Your task to perform on an android device: In the Triplt app, I need to plan the Itinerary for the first day so I want to add Helena's Hawaiian Food restaurant for Jan. 24, 2024 at 6:00 PM.
Image 0: 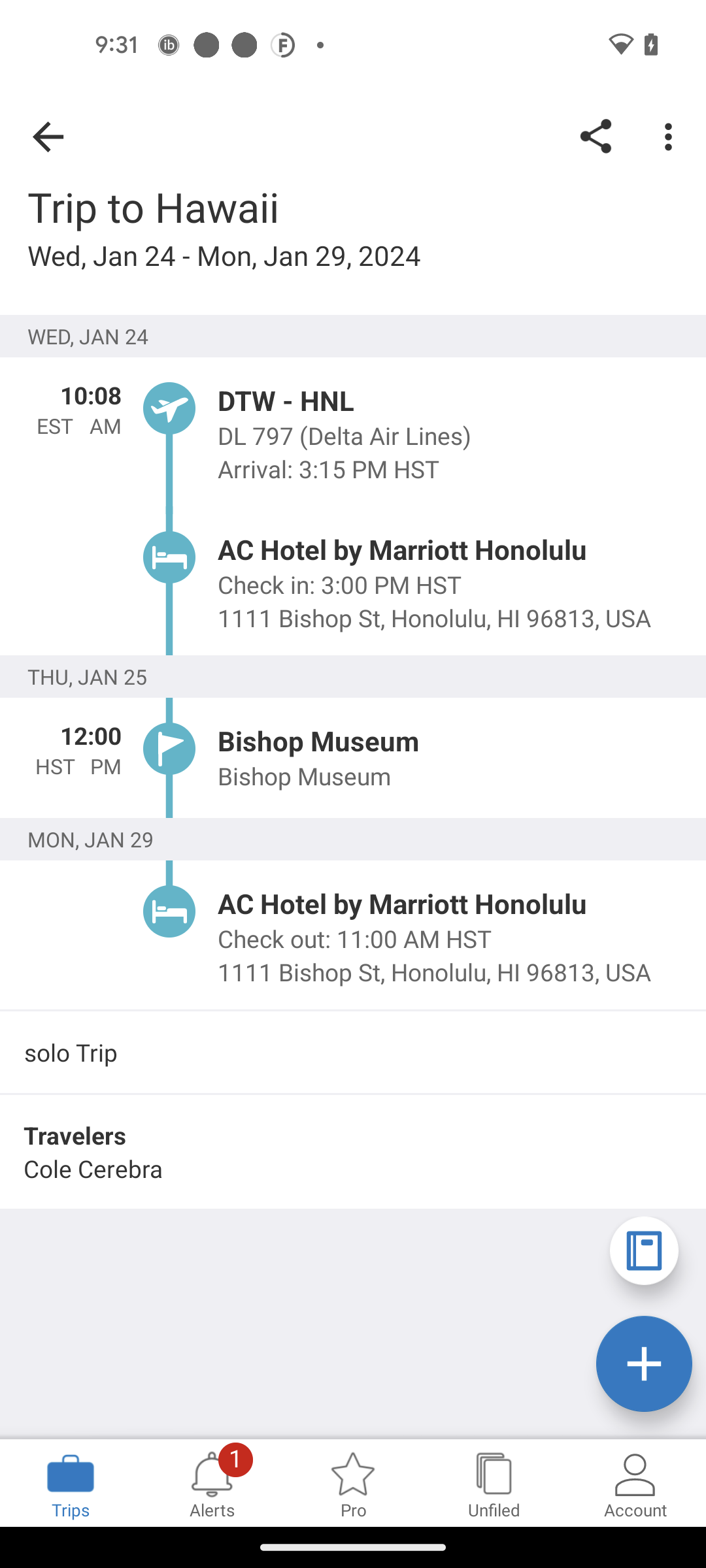
Click on the Plus icon
Step 0: click (644, 1364)
Image 1: 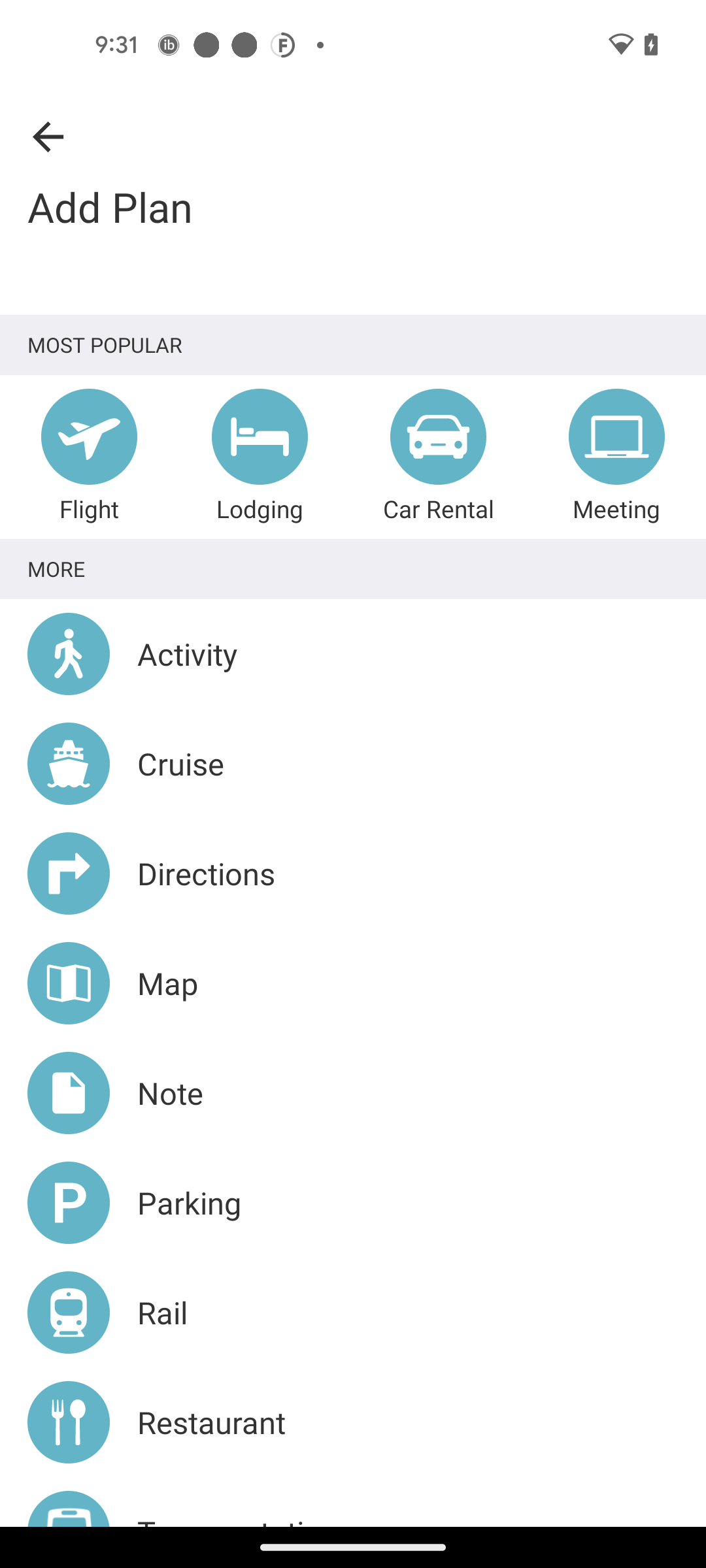
Go to the Restaurant section
Step 1: click (211, 1422)
Image 2: 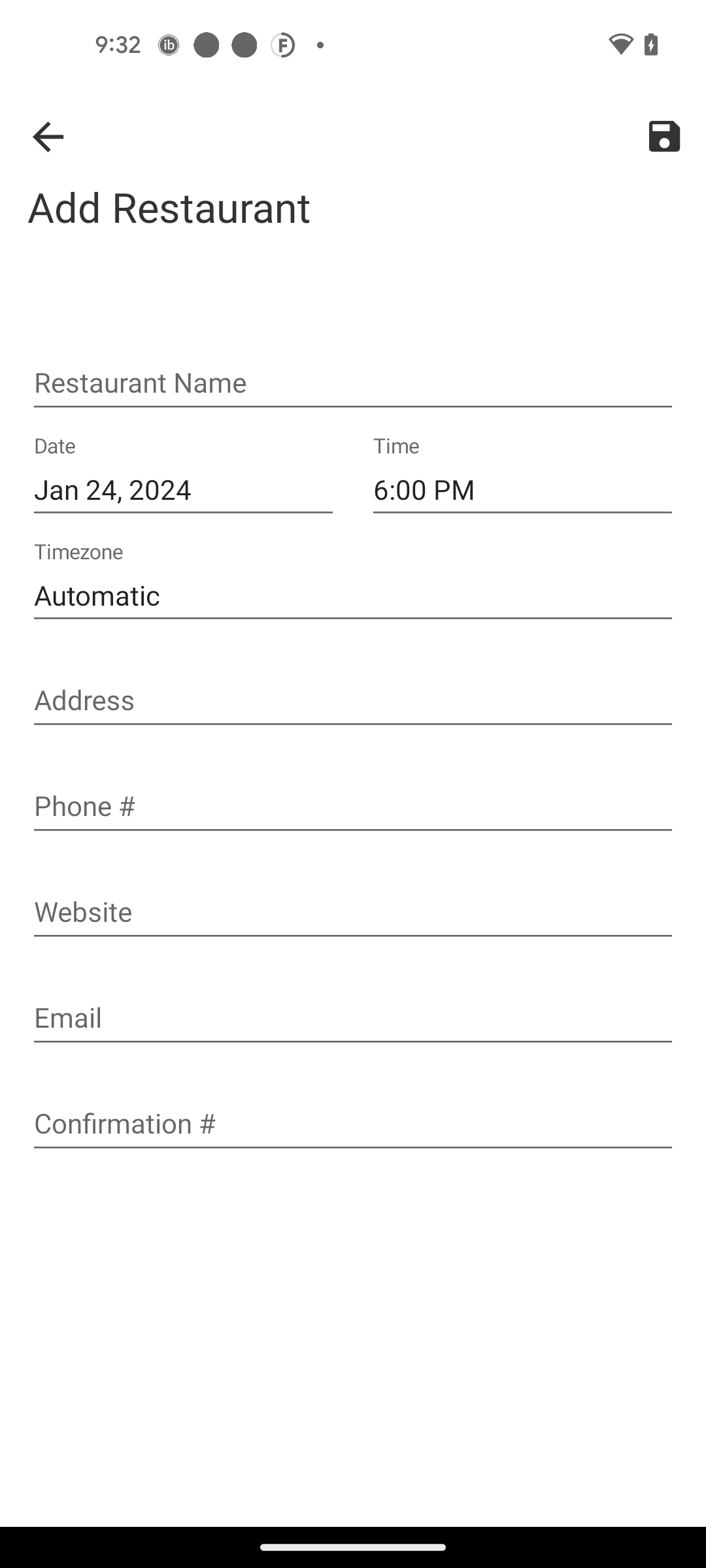
Click the Restaurant Name text bar
Step 2: click (353, 384)
Image 3: 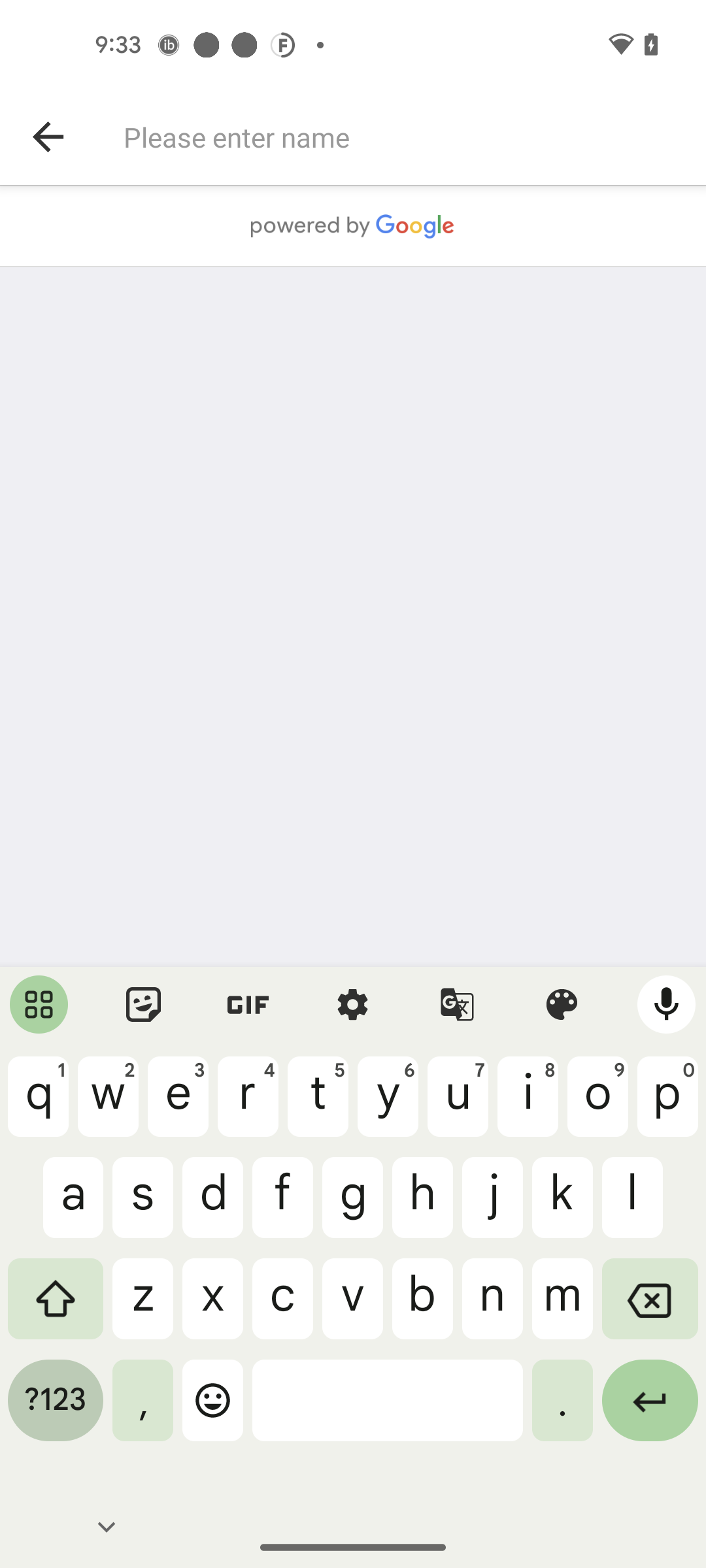
Enter the restaurant name Helena's Hawaiian Food
Step 3: type "Helena's Hawaiian Food"
Image 4: 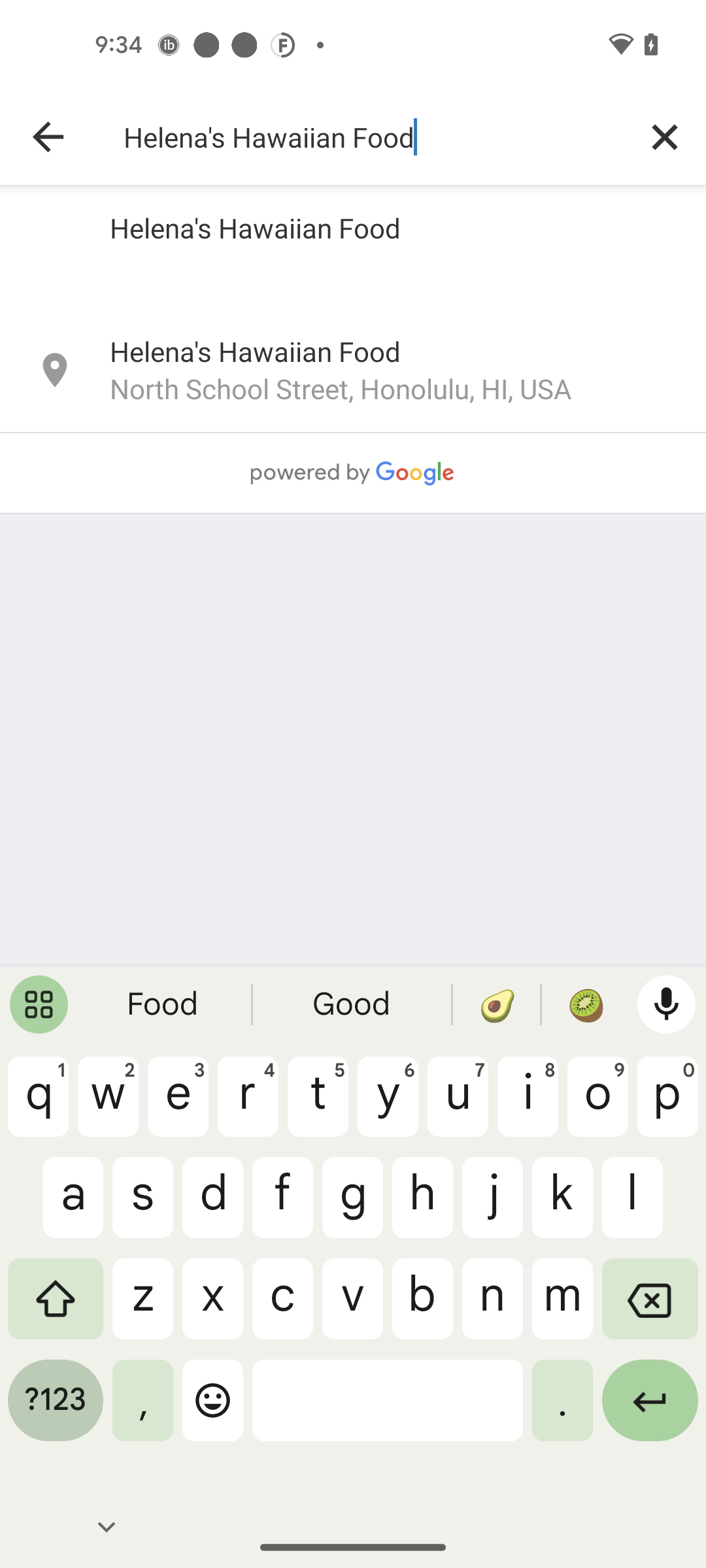
Click on the first search result
Step 4: click (255, 351)
Image 5: 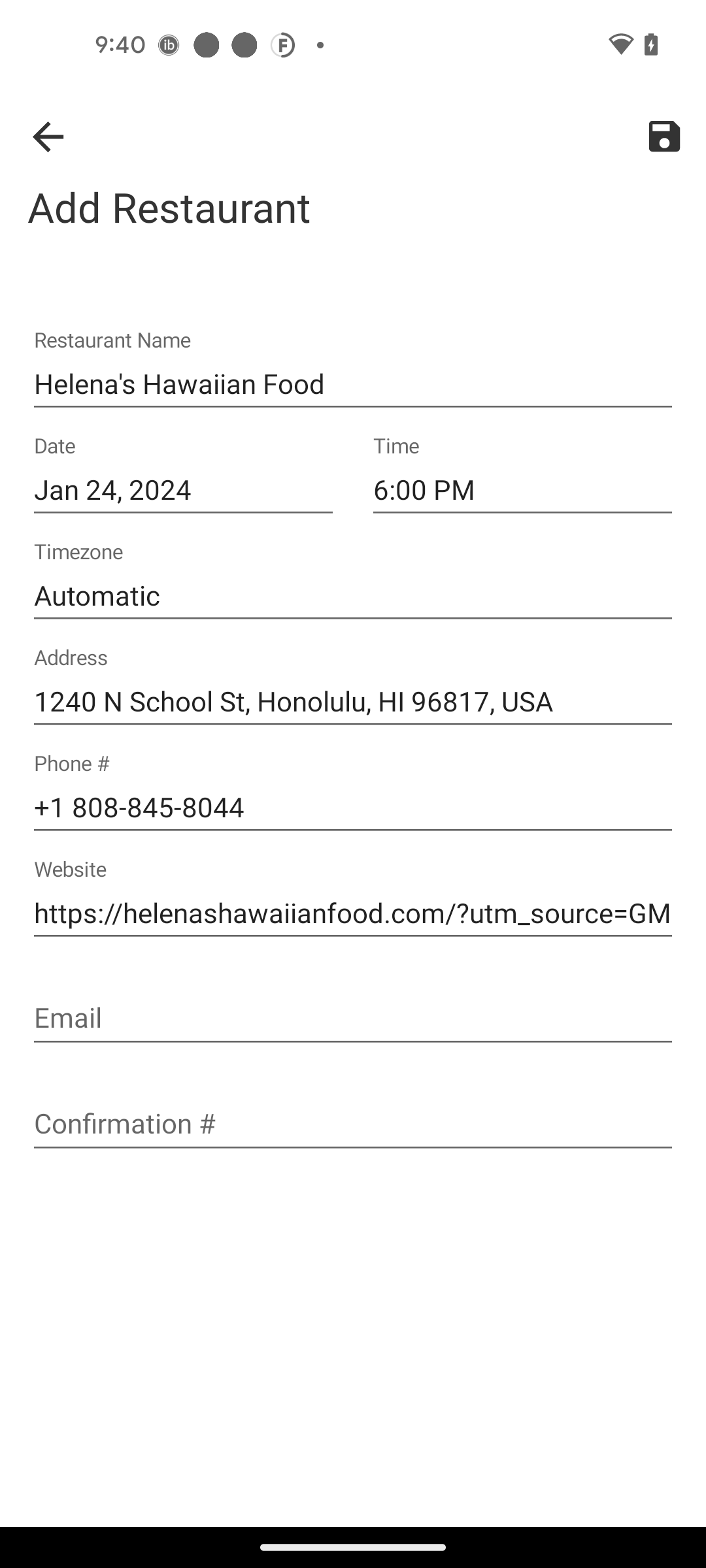
Click on the save icon at the top right corner of the screen
Step 5: click (664, 137)
Image 6: 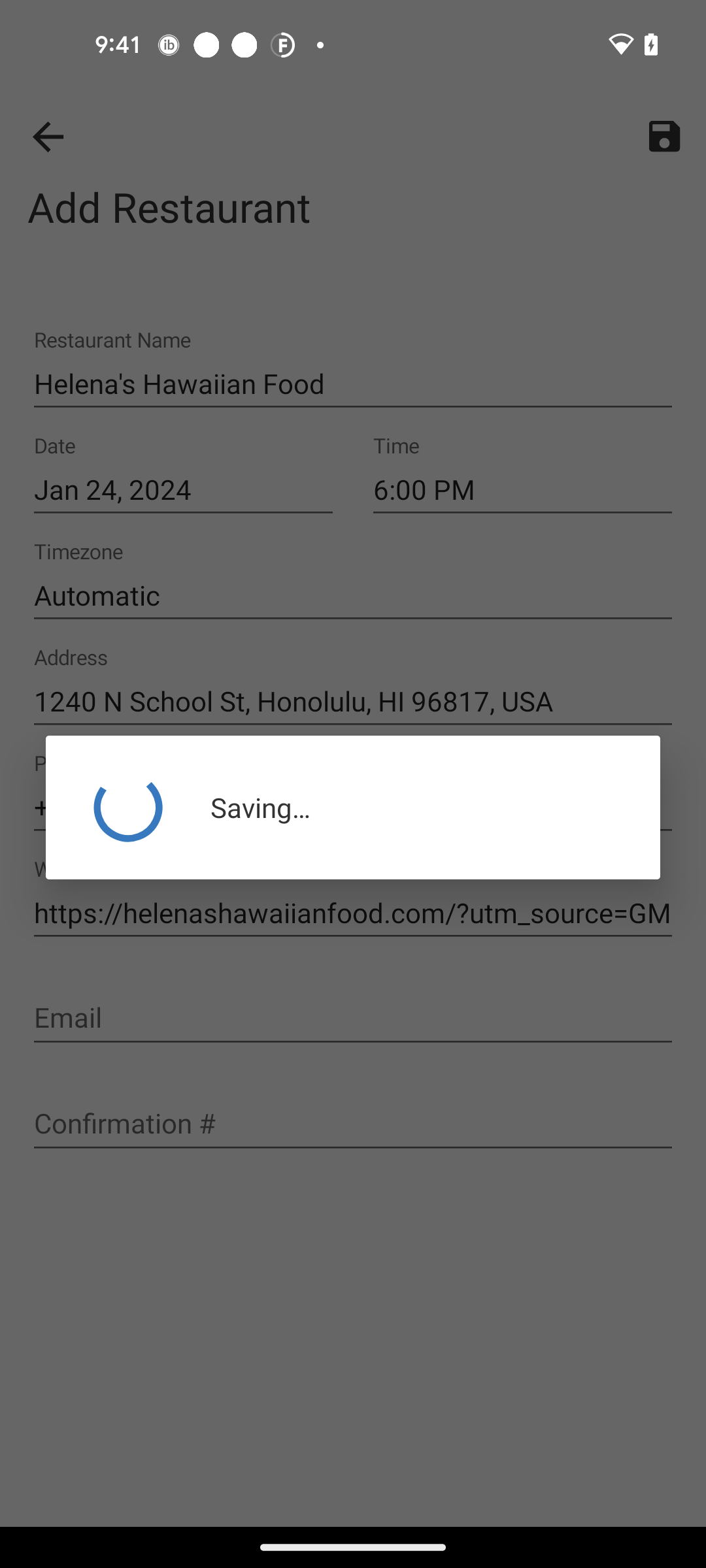
Click on the save icon at the top right corner of the screen
Step 6: wait